Your task to perform on an android device: Rename the PXL photo file with the name Rome Pictures on the Drive app.
Image 0: 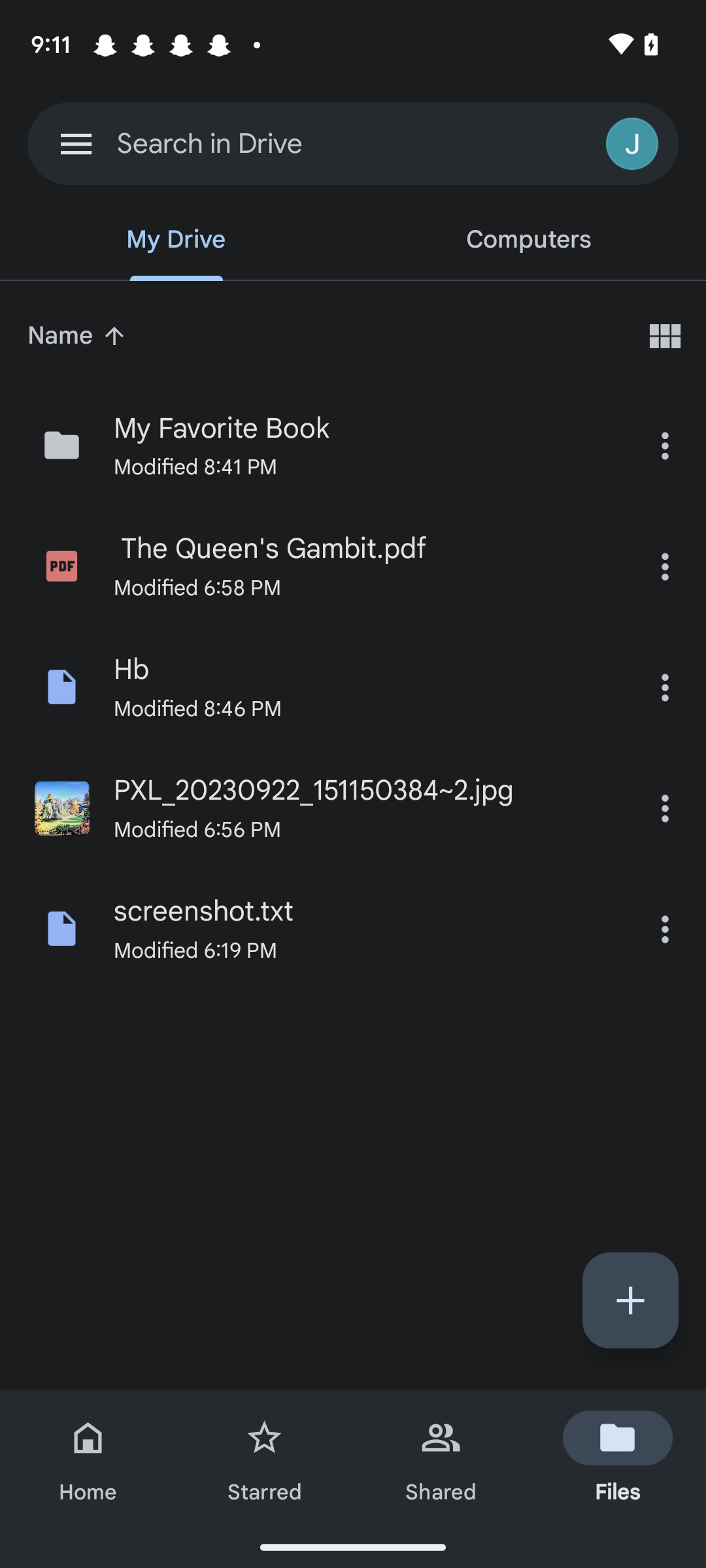
Click on the three dots on the right side of the second last tab, PXL.
Step 0: click (664, 808)
Image 1: 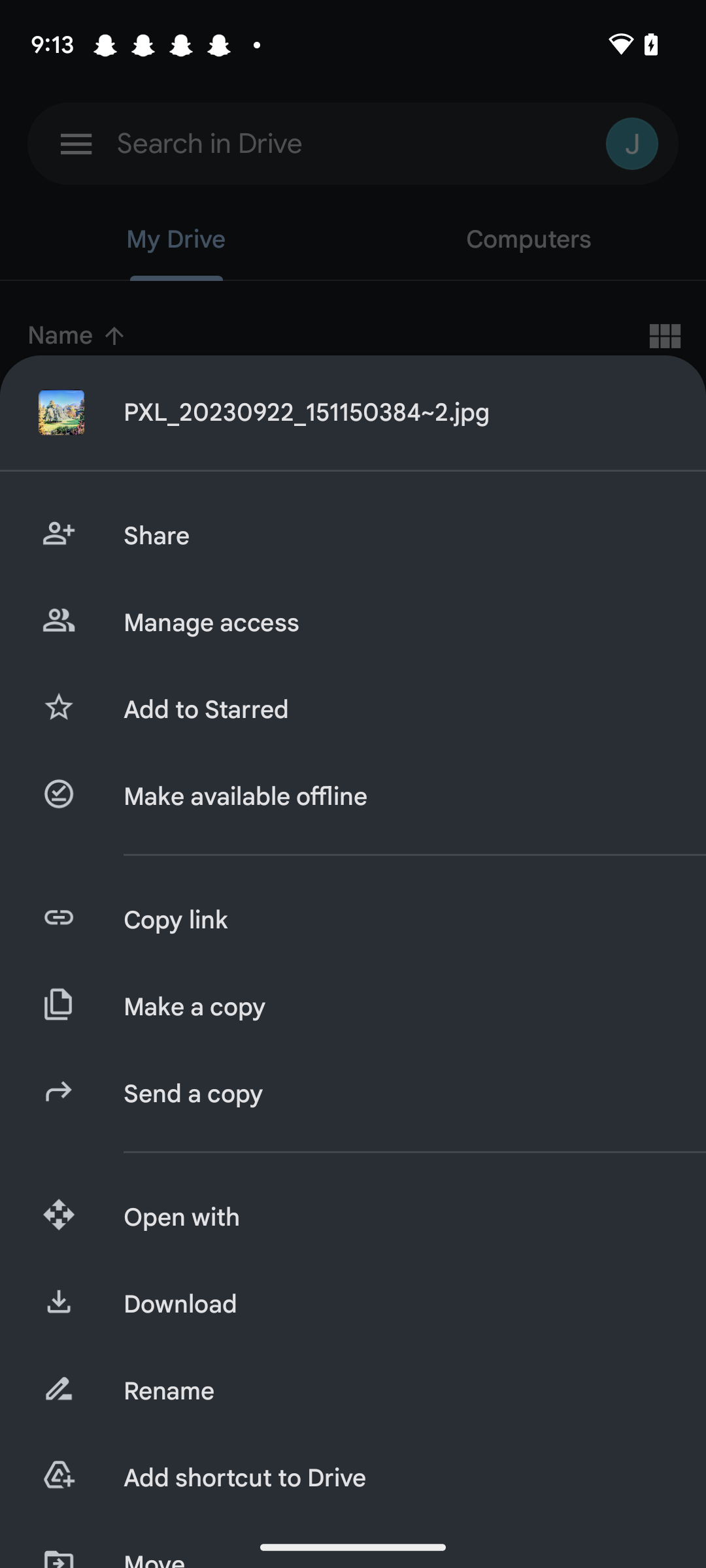
Click on the Rename Tab.
Step 1: click (394, 1391)
Image 2: 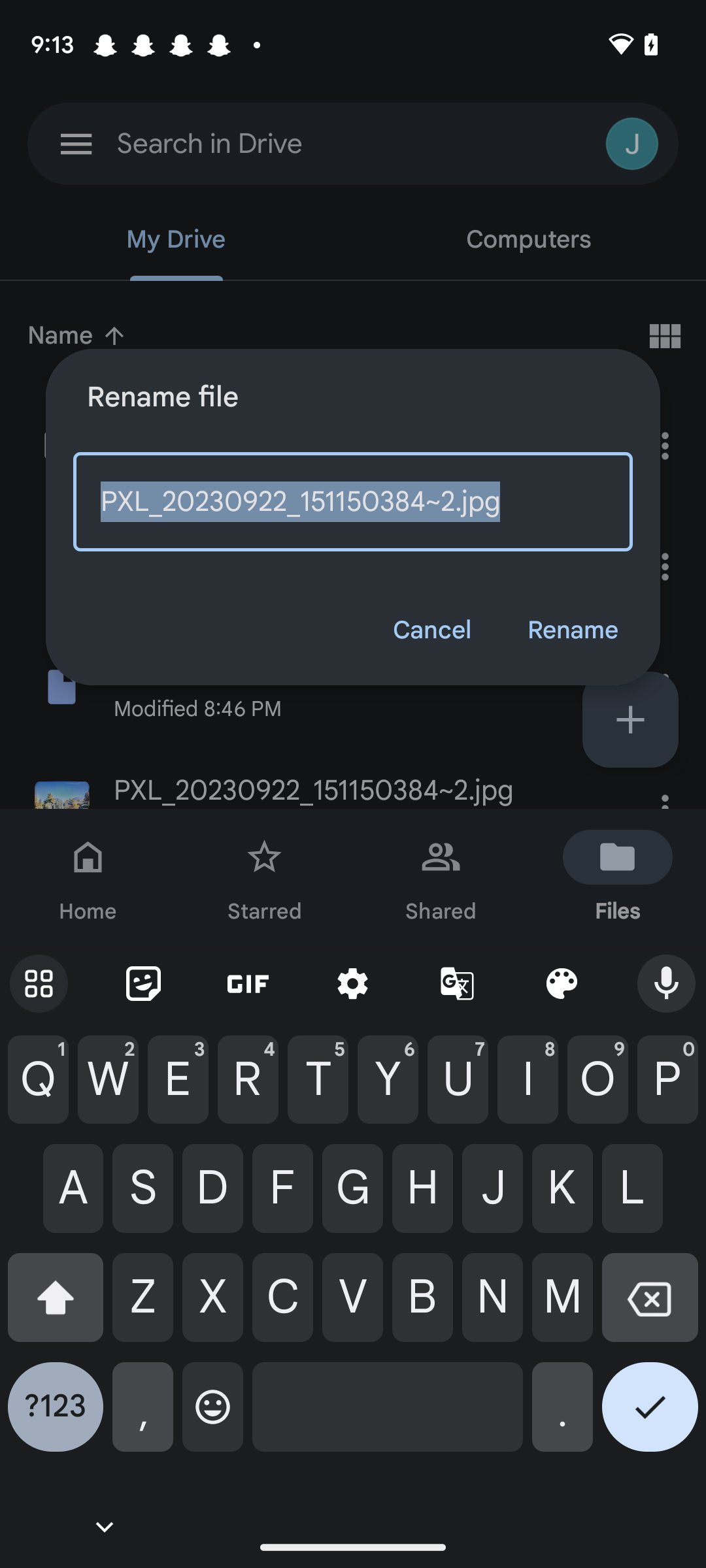
Type Rome Picture in the input box.
Step 2: type "Rome Picture"
Image 3: 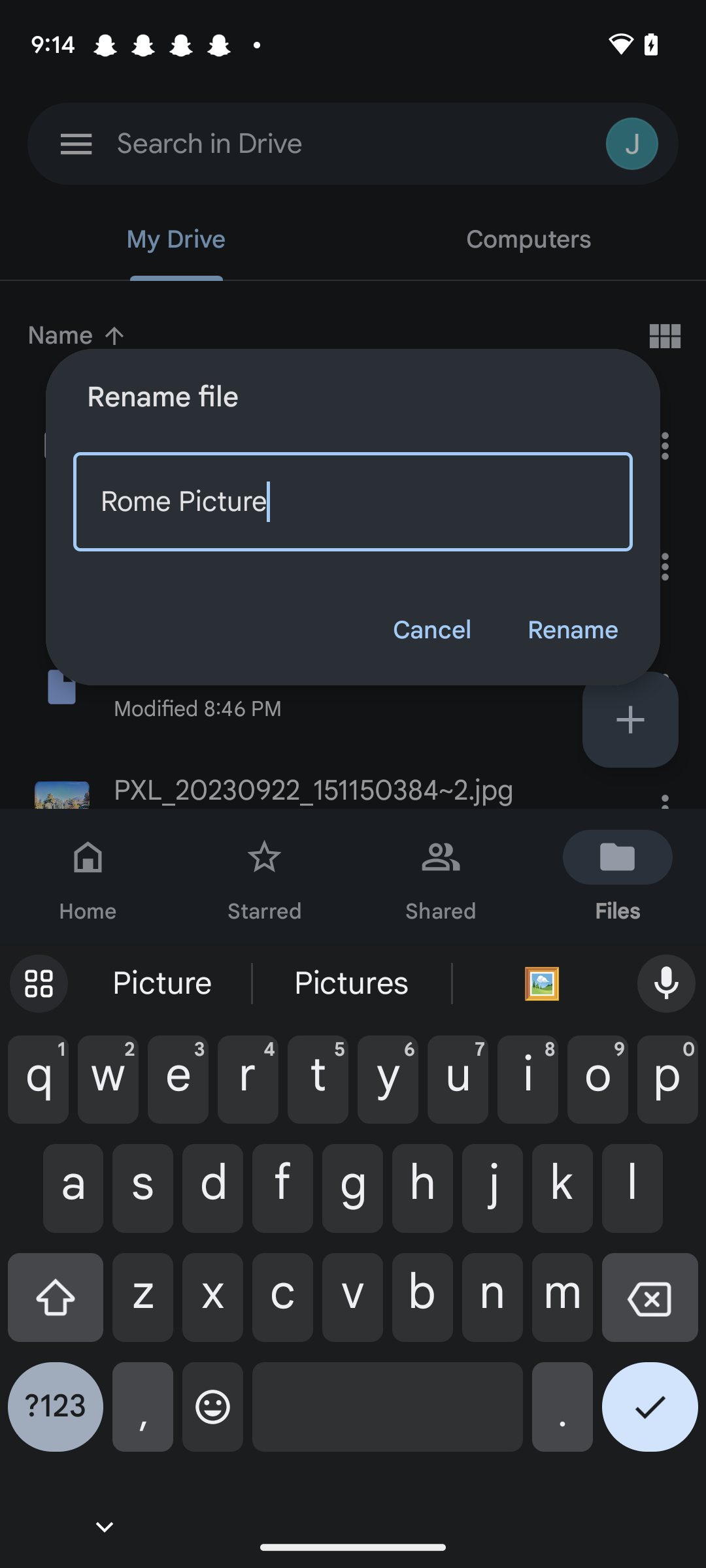
Click on the Rename tab in the bottom right corner of the box displayed on the screen.
Step 3: click (572, 630)